Your task to perform on an android device: I want to write an email to my senior manager regarding the completion of previous tasks under the given budget. Create a document in the Docs app.
Image 0: 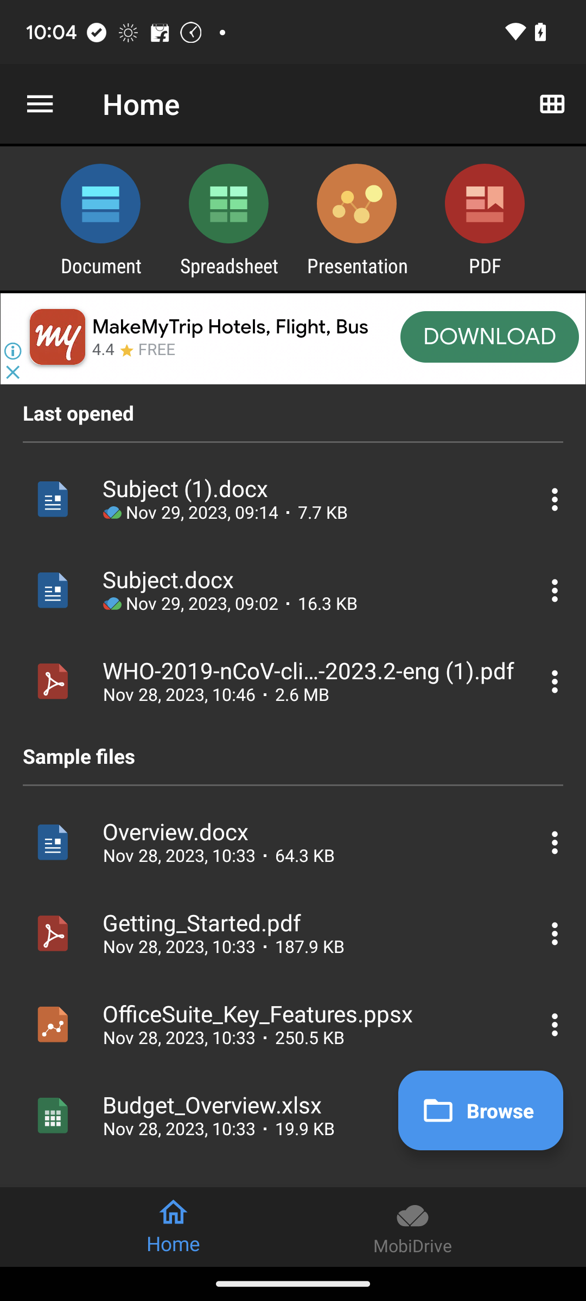
Open the Docs app.
Step 0: open app "Docs"
Image 1: 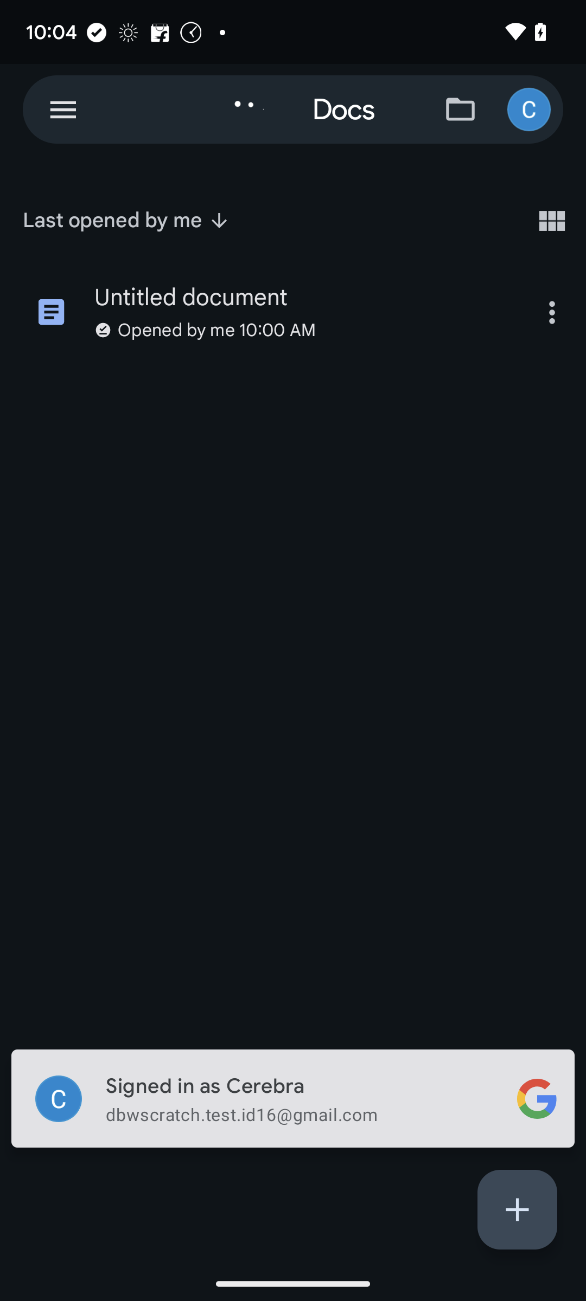
Click on the plus icon at the bottom right.
Step 1: click (517, 1209)
Image 2: 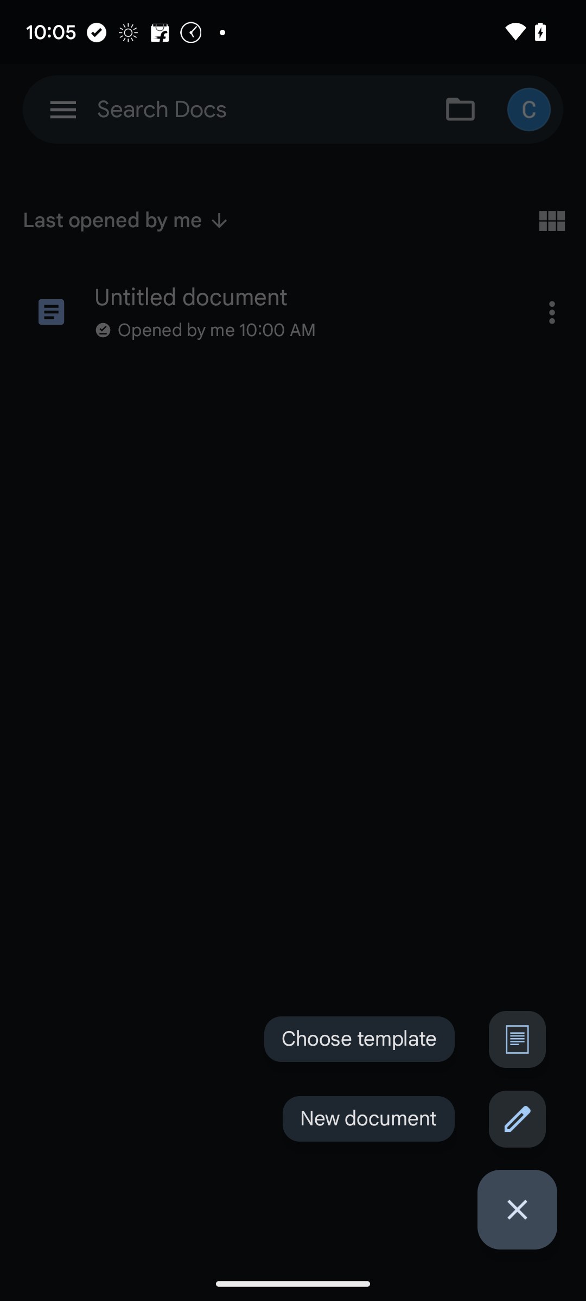
Click on the New document button.
Step 2: click (517, 1119)
Image 3: 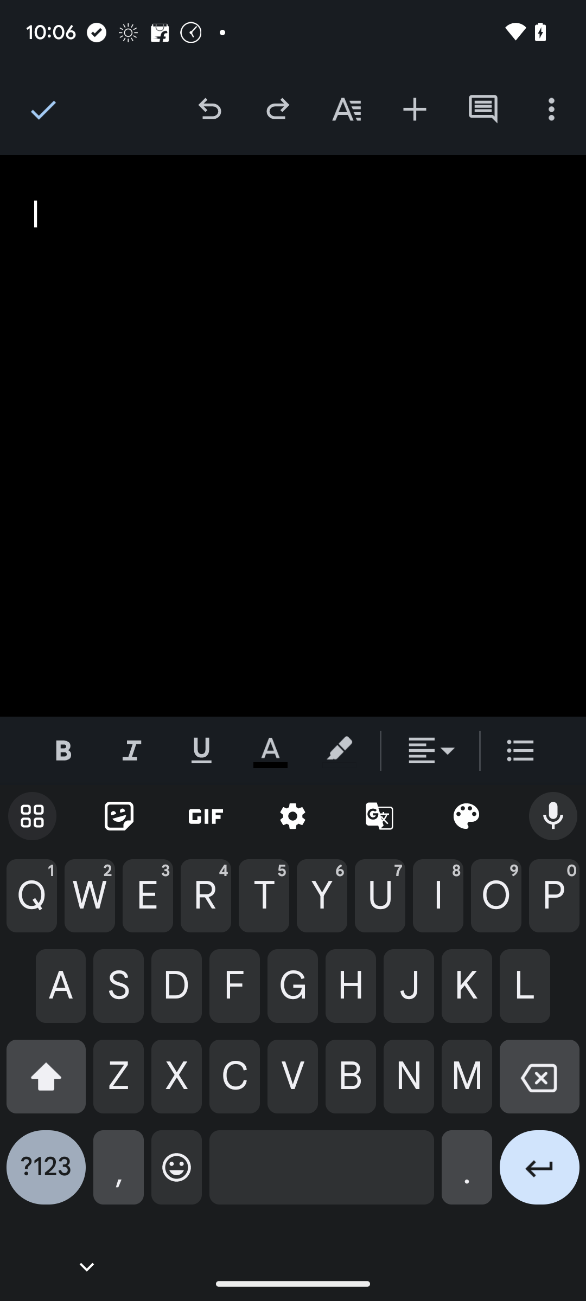
Now enter the text that is to be written.
Step 3: type "Subject: Successful Completion of Assigned Tasks Within Budget  Dear Manager,  I hope this message finds you well. I am writing to inform you that I have successfully completed the tasks assigned to me within the allocated budget. I am pleased to report that the project goals were achieved without exceeding the financial constraints set for the project. I am confident that the outcomes of these tasks align with the project objectives and contribute to the overall success of our team. Additionally, by adhering to the budgetary limits, I believe we have demonstrated effective resource management and financial responsibility.  If you require any further details or would like to discuss the project in more depth, please feel free to schedule a meeting at your convenience. I am available to provide any additional information you may need.  Thank you for entrusting me with these responsibilities, and I look forward to your feedback.  Best regards,  Thomas Blanc"